Your task to perform on an android device: I want some changes in this exercise, so I will add a set only for this exercise
Image 0: 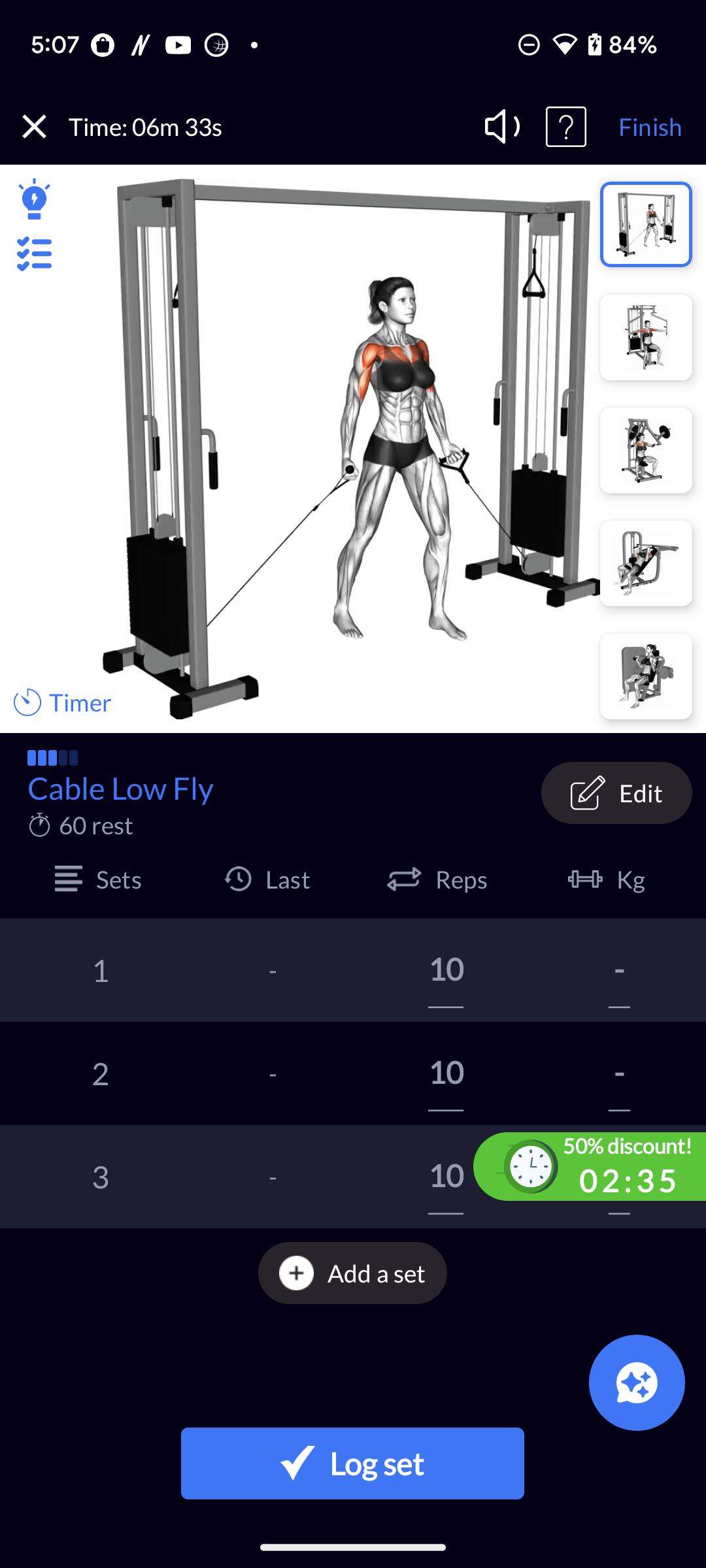
Click on the Add a set icon 
Step 0: click (352, 1273)